Your task to perform on an android device: I am getting Promotional mails of Expedia.com in my primary folder of the Gmail app , Move the mail of Expedia from the primary folder to Promotional folder . 
Image 0: 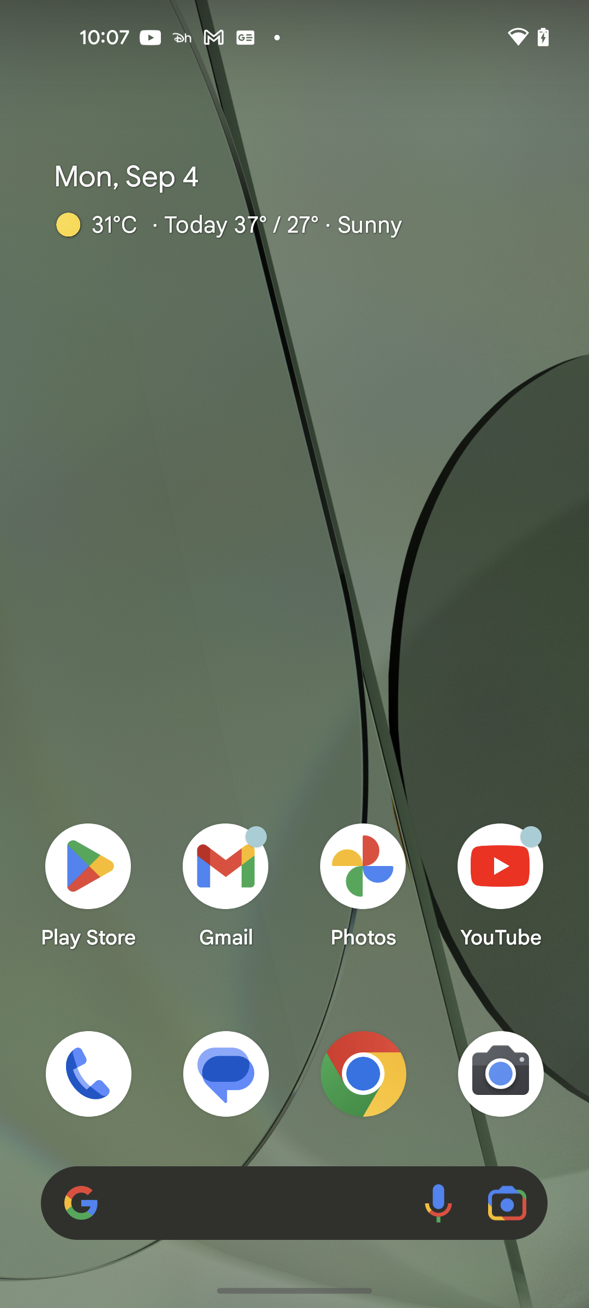
Open the Gmail app
Step 0: open app "Gmail"
Image 1: 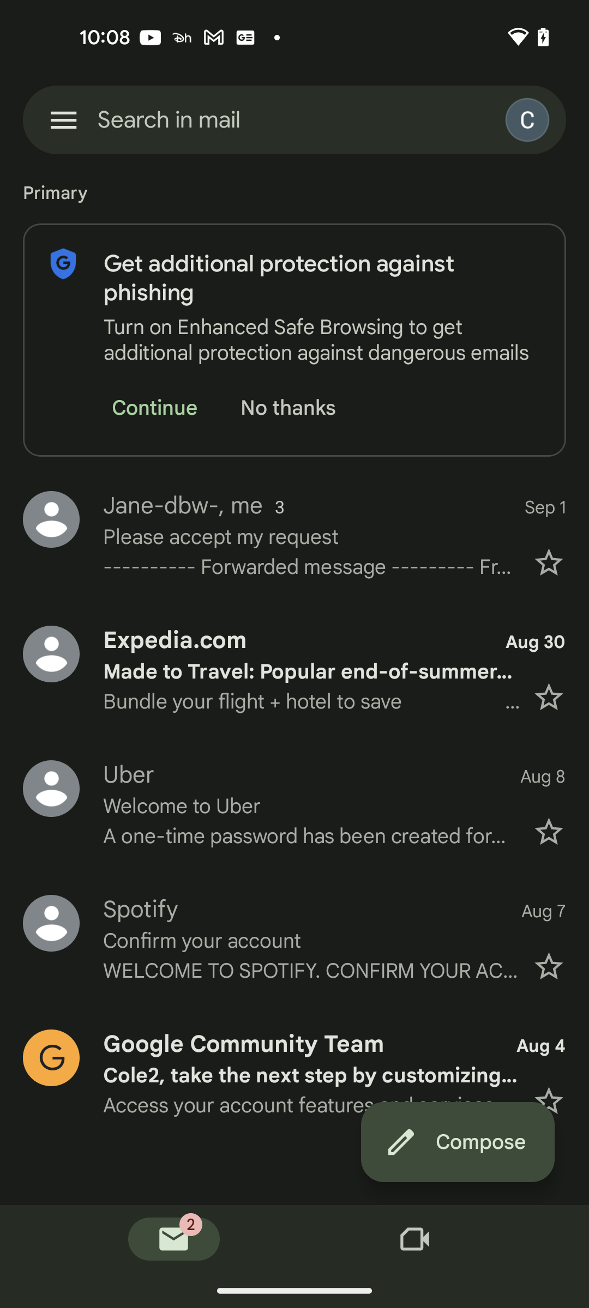
Click on the profile icon of the mail from Expedia.com
Step 1: click (294, 670)
Image 2: 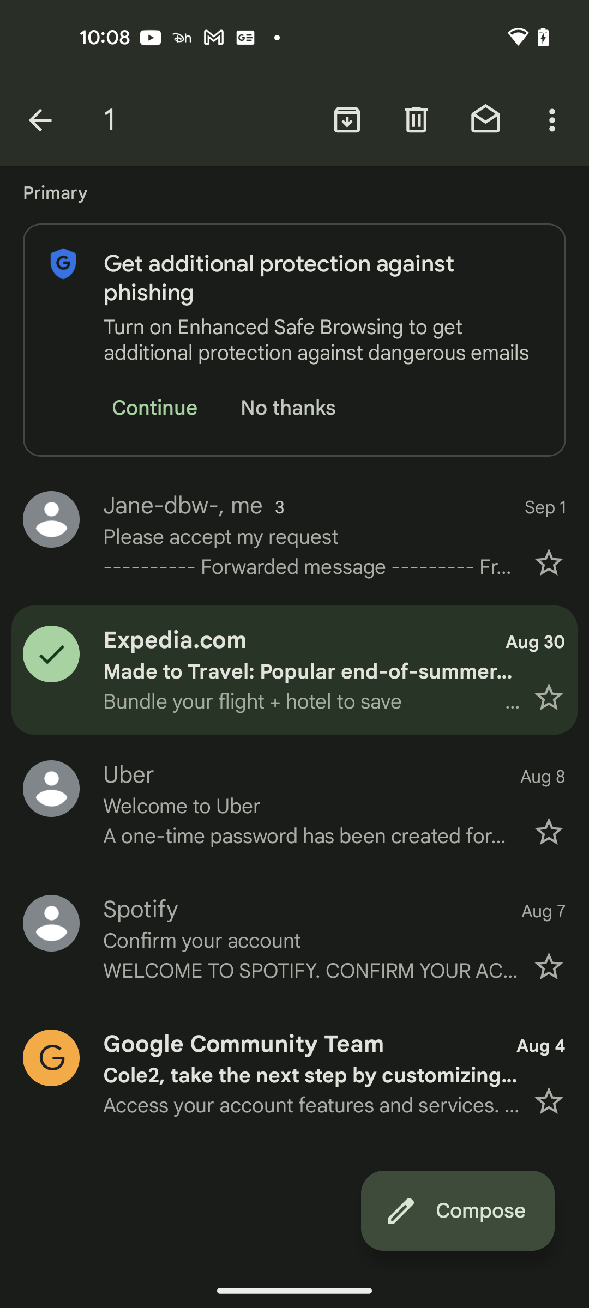
Click on the three dots more button at the top right corner of the screen
Step 2: click (554, 119)
Image 3: 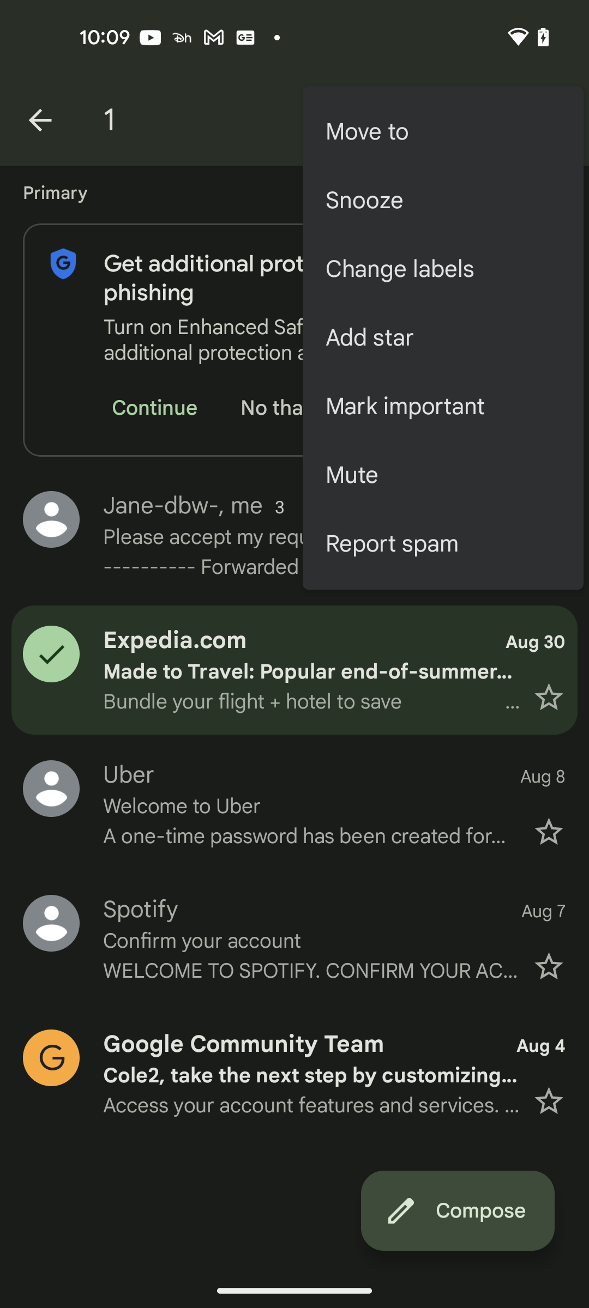
Click on the Move to option
Step 3: click (443, 132)
Image 4: 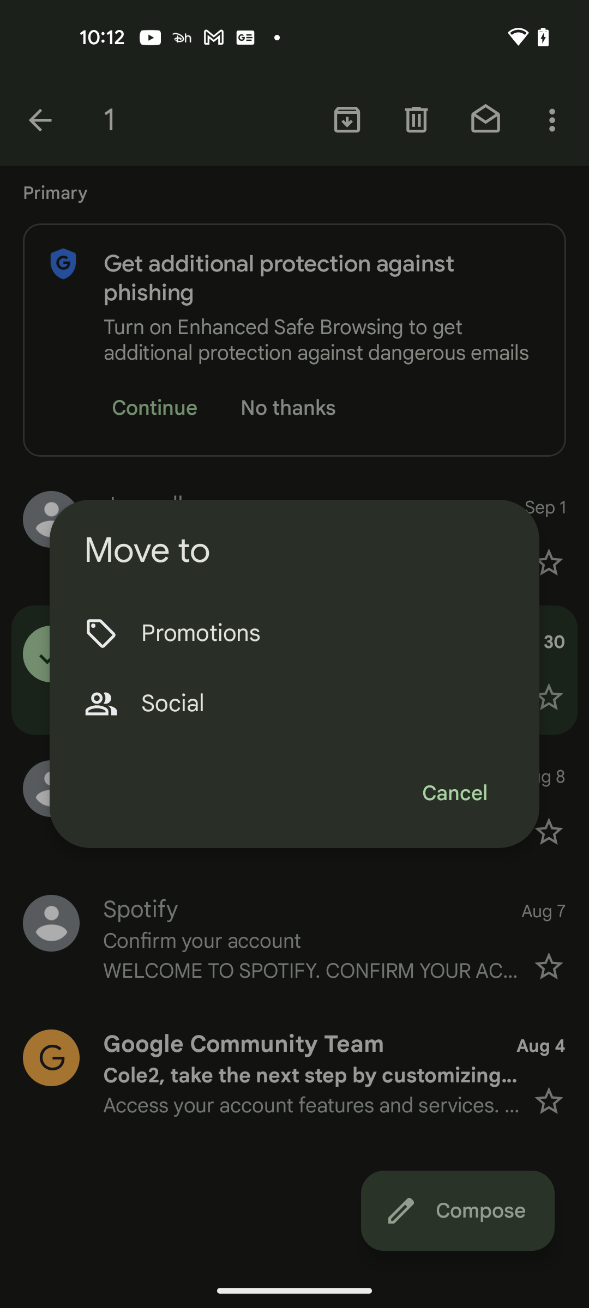
Select the promotions folder
Step 4: click (323, 633)